Your task to perform on an android device: Delete an alarm on the Alarmy app.
Image 0: 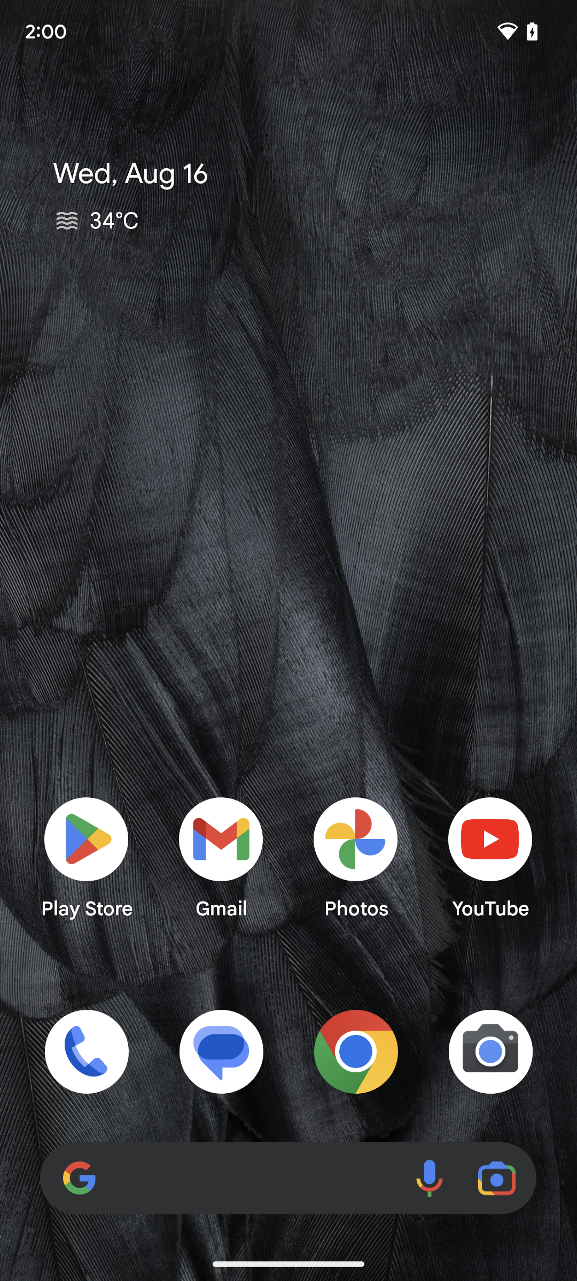
Open the Alarmy app.
Step 0: open app "Alarmy"
Image 1: 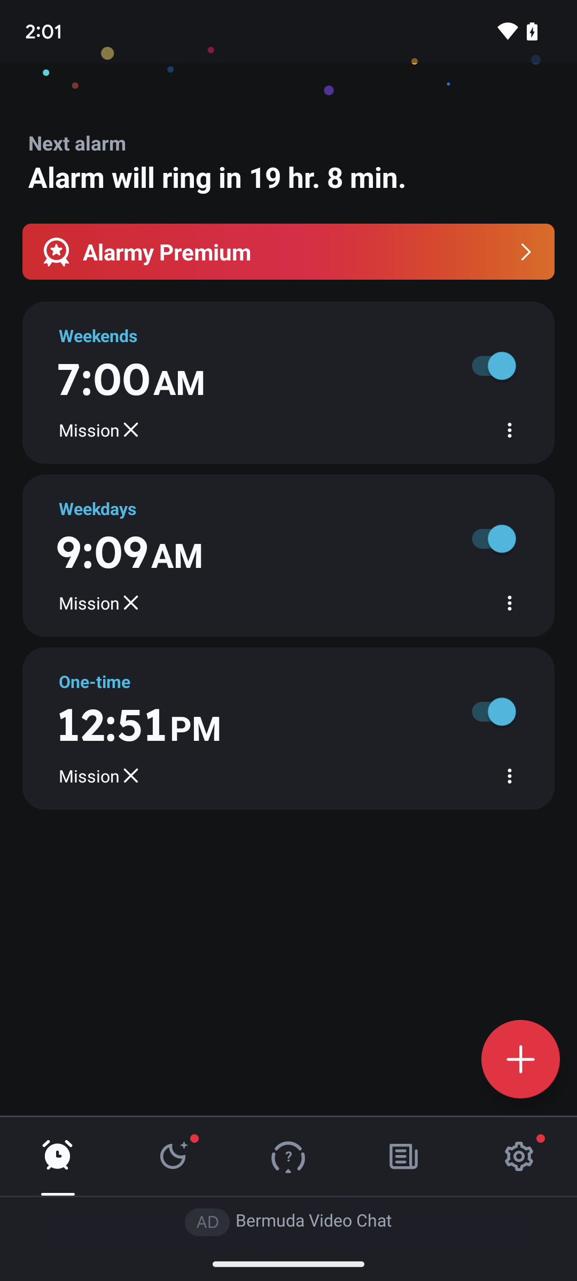
Tap on the three dots present at the right side of the 7:00am alarm.
Step 1: click (507, 438)
Image 2: 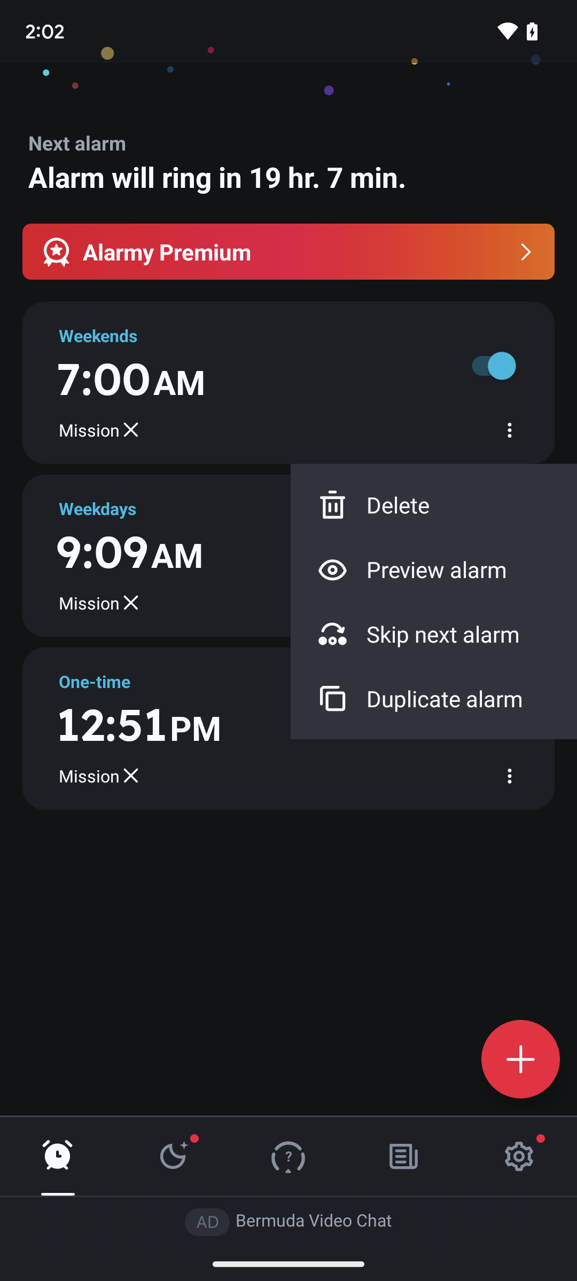
Click on Delete.
Step 2: click (334, 510)